Your task to perform on an android device: Open the Cx file Explorer app and create a folder named as Favorite Song.
Image 0: 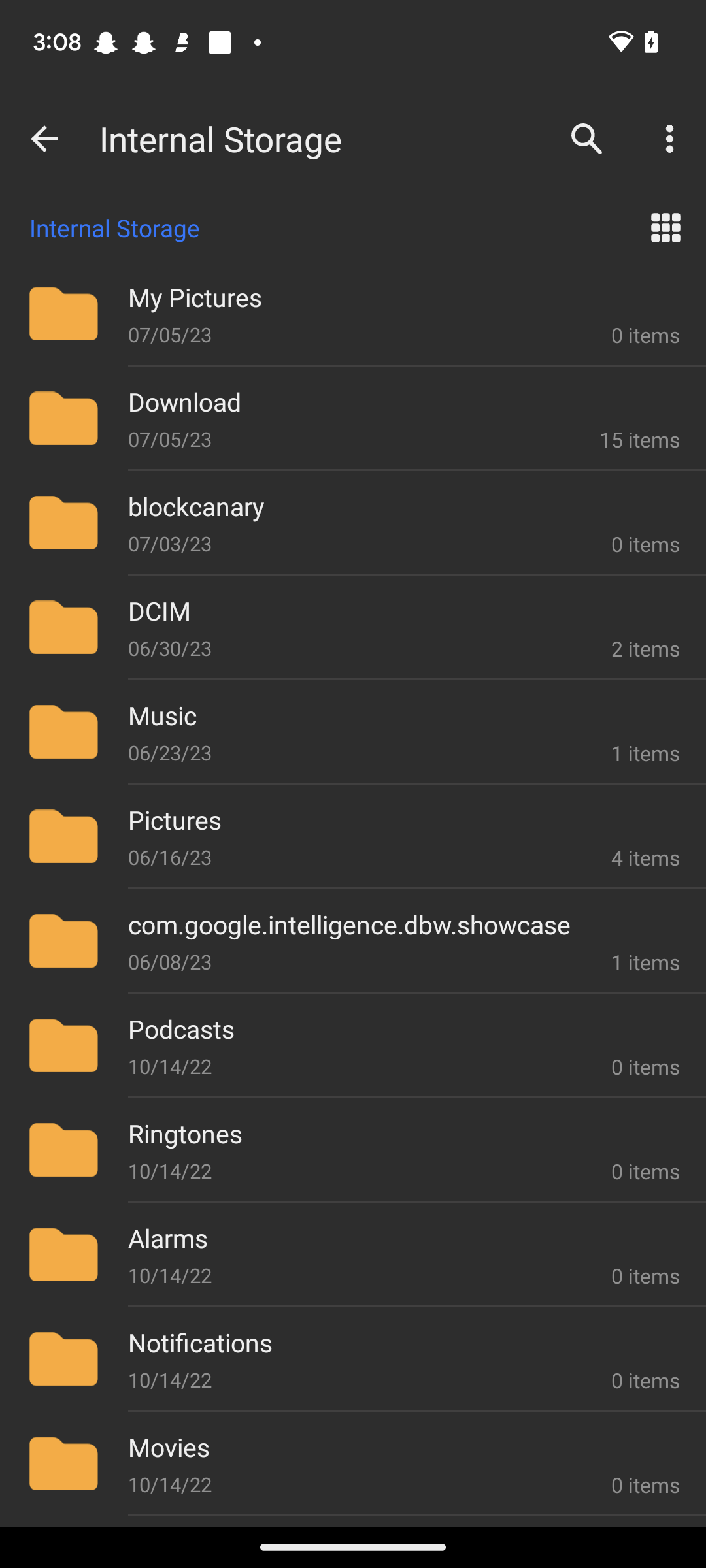
Open the Cx file Explorer app
Step 0: open app "Cx File Explorer"
Image 1: 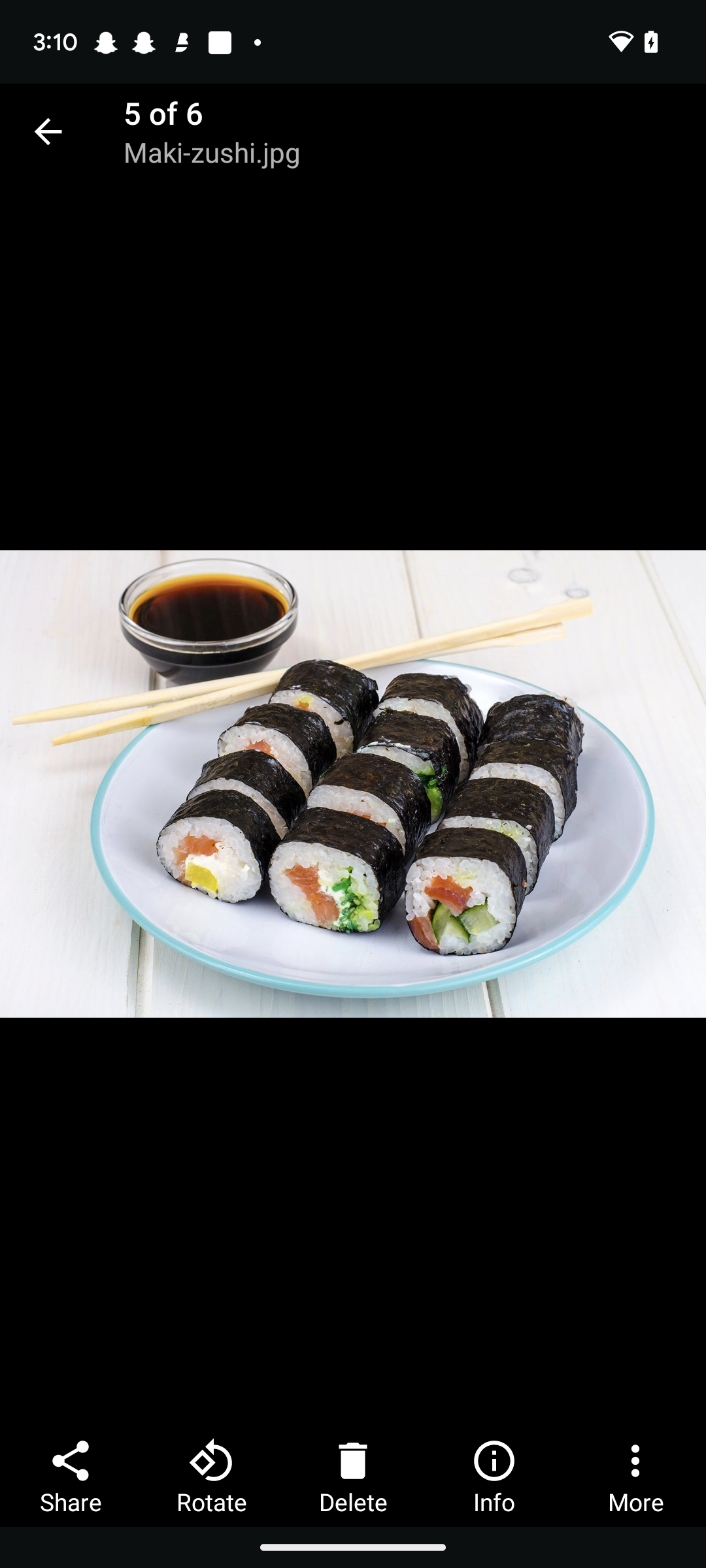
Go back to the previous screen
Step 1: press back button
Image 2: 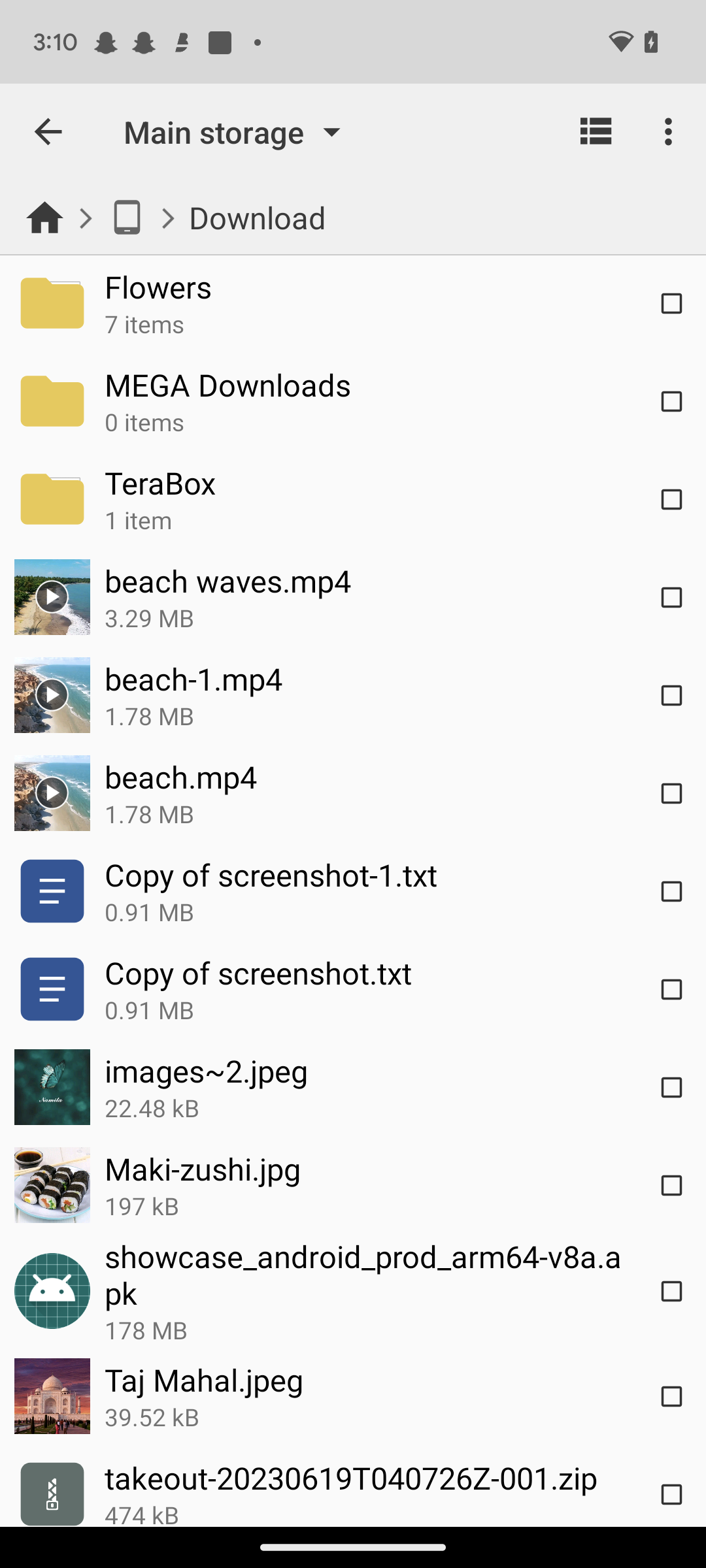
Click on the three dots at the top right corner of the screen
Step 2: click (671, 131)
Image 3: 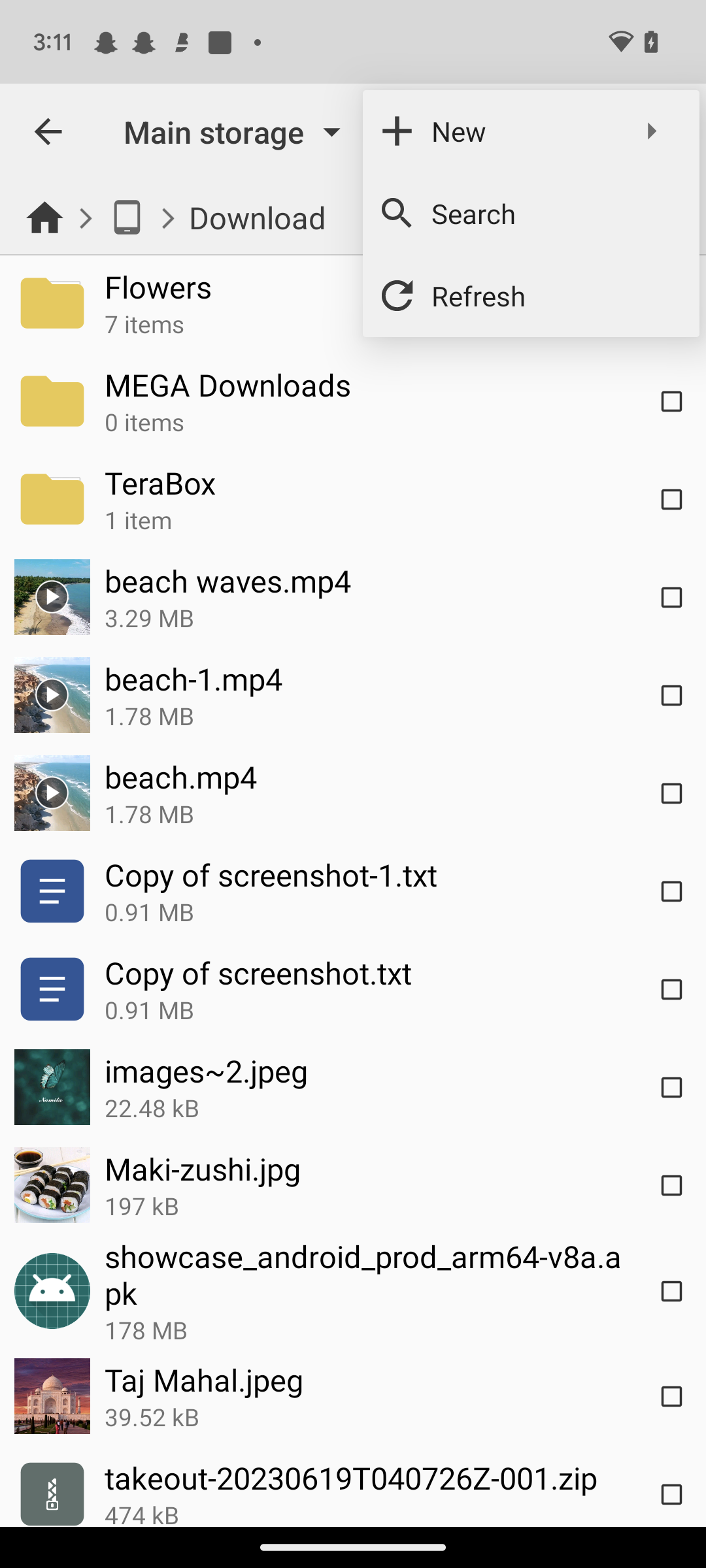
Click on the new option
Step 3: click (524, 131)
Image 4: 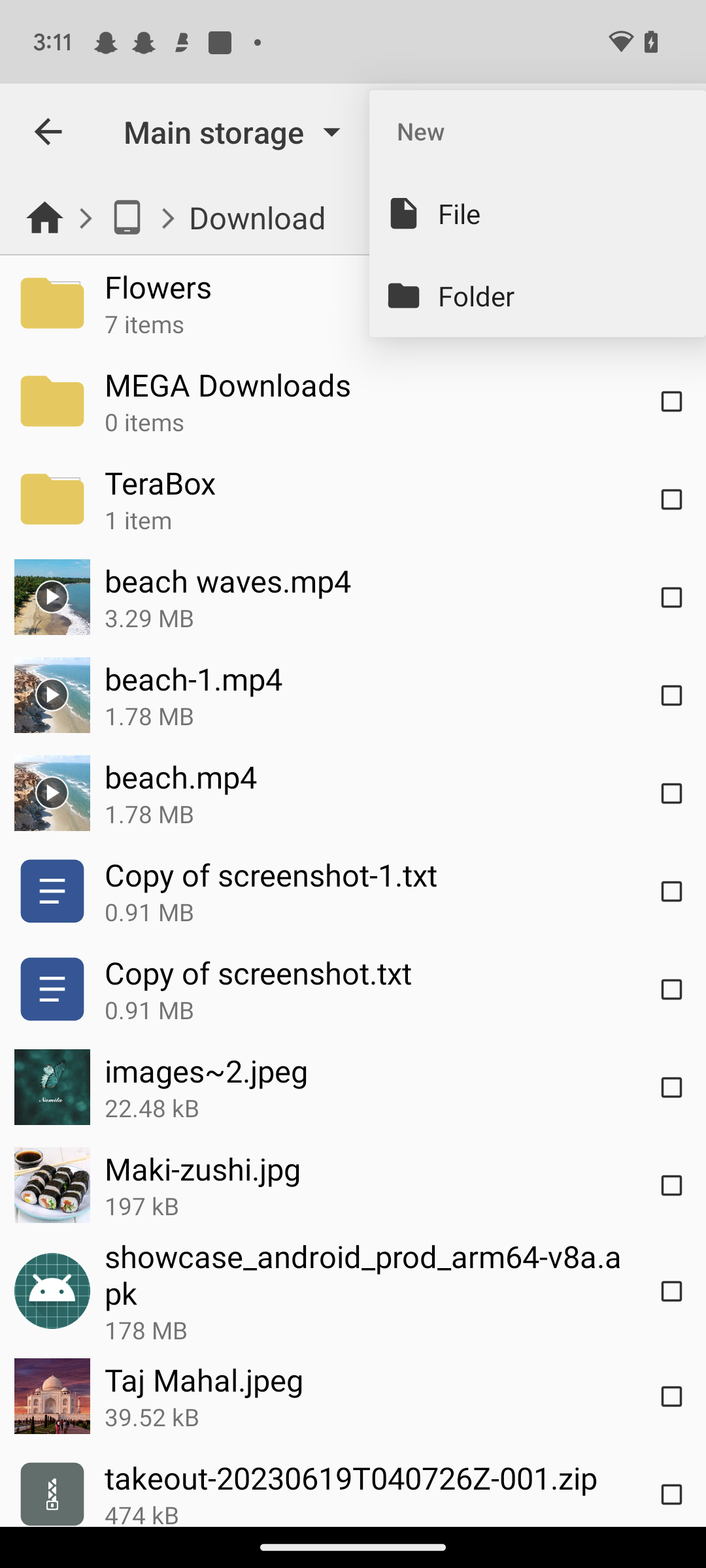
Click on the folder option
Step 4: click (558, 295)
Image 5: 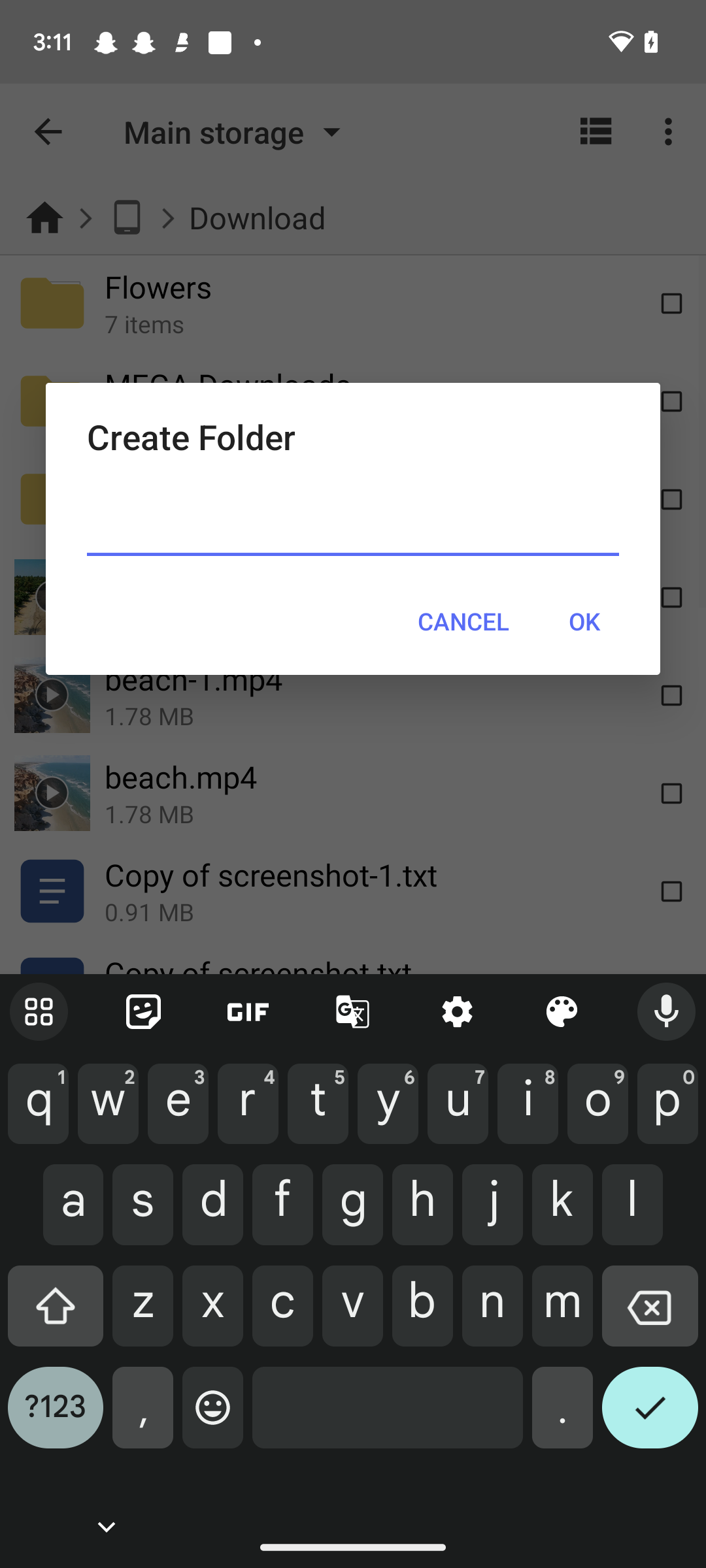
Enter the folder name as Favorite Song."
Step 5: type "Favorite Song"
Image 6: 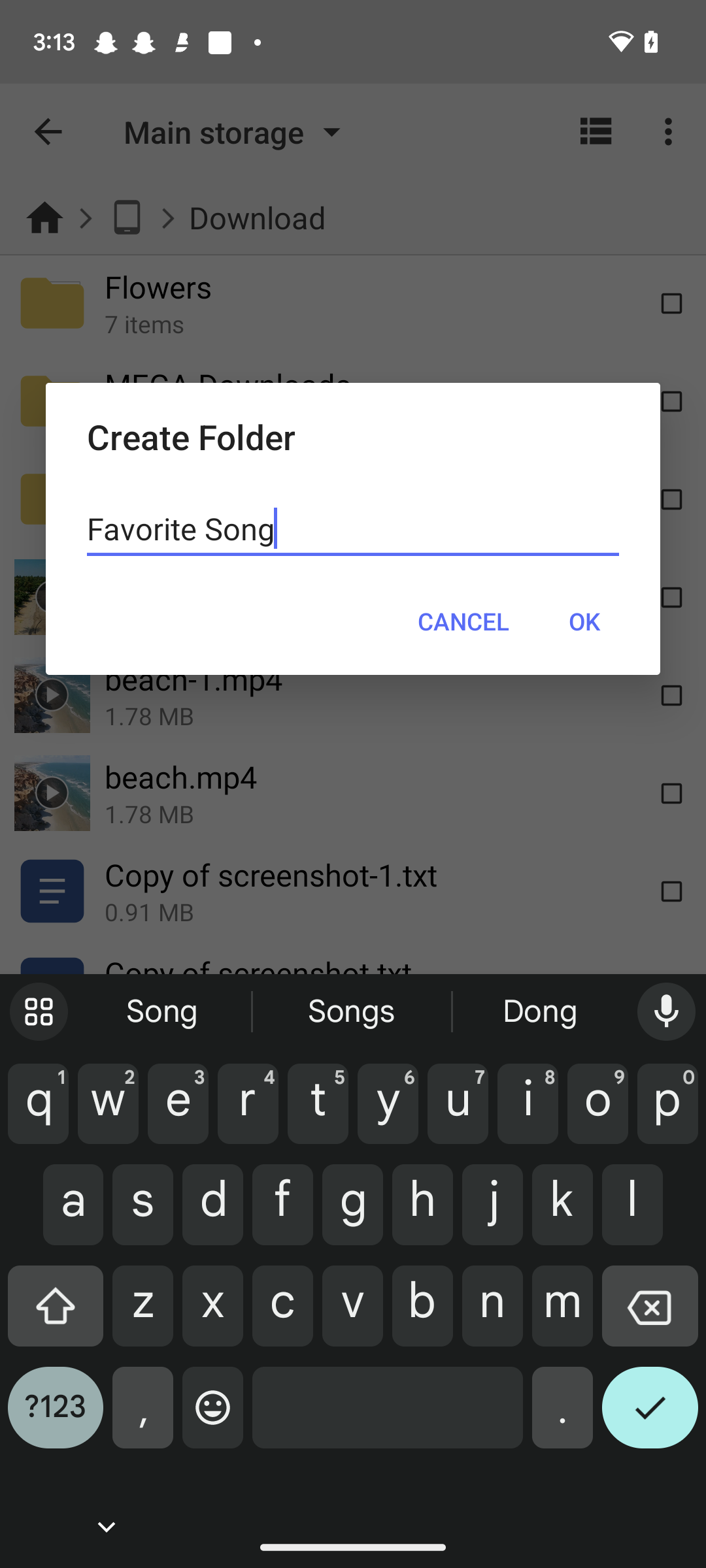
Click on the OK button
Step 6: click (584, 621)